Your task to perform on an android device: In the Sketchbook app, draw the rectangle 
Image 0: 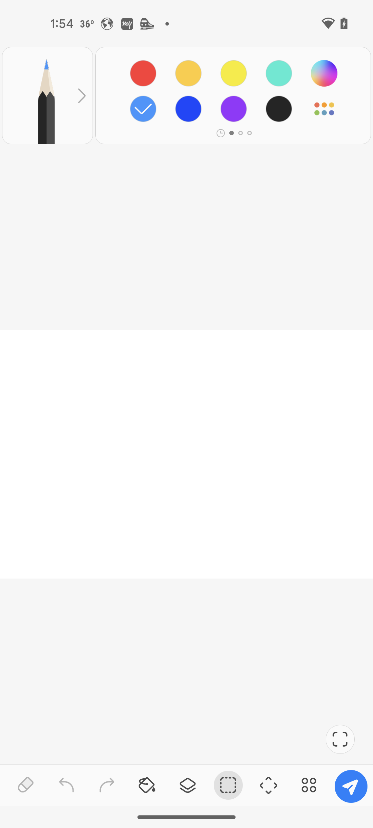
Open Sketchbook app
Step 0: open app "Sketchbook"
Image 1: 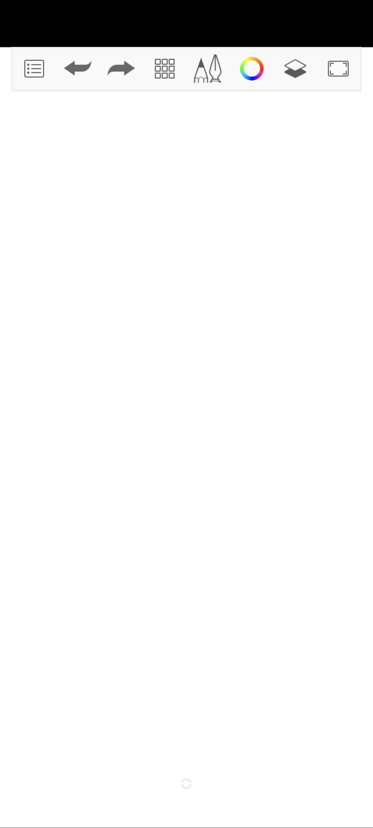
click on grid icon
Step 1: click (164, 69)
Image 2: 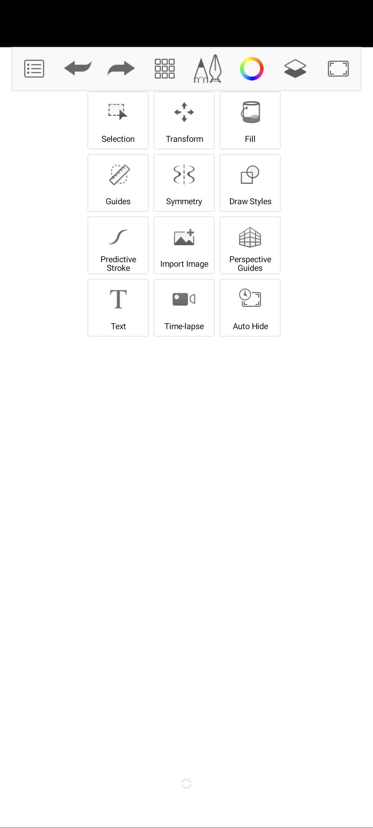
click on draw styles
Step 2: click (249, 174)
Image 3: 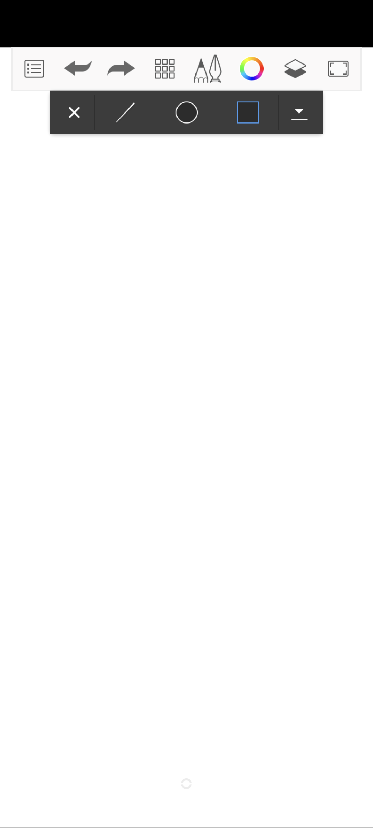
draw rectangle
Step 3: scroll left